Your task to perform on an android device: I'm using the Snapdeal app to look for a wireless mouse because I need one for my computer.
Image 0: 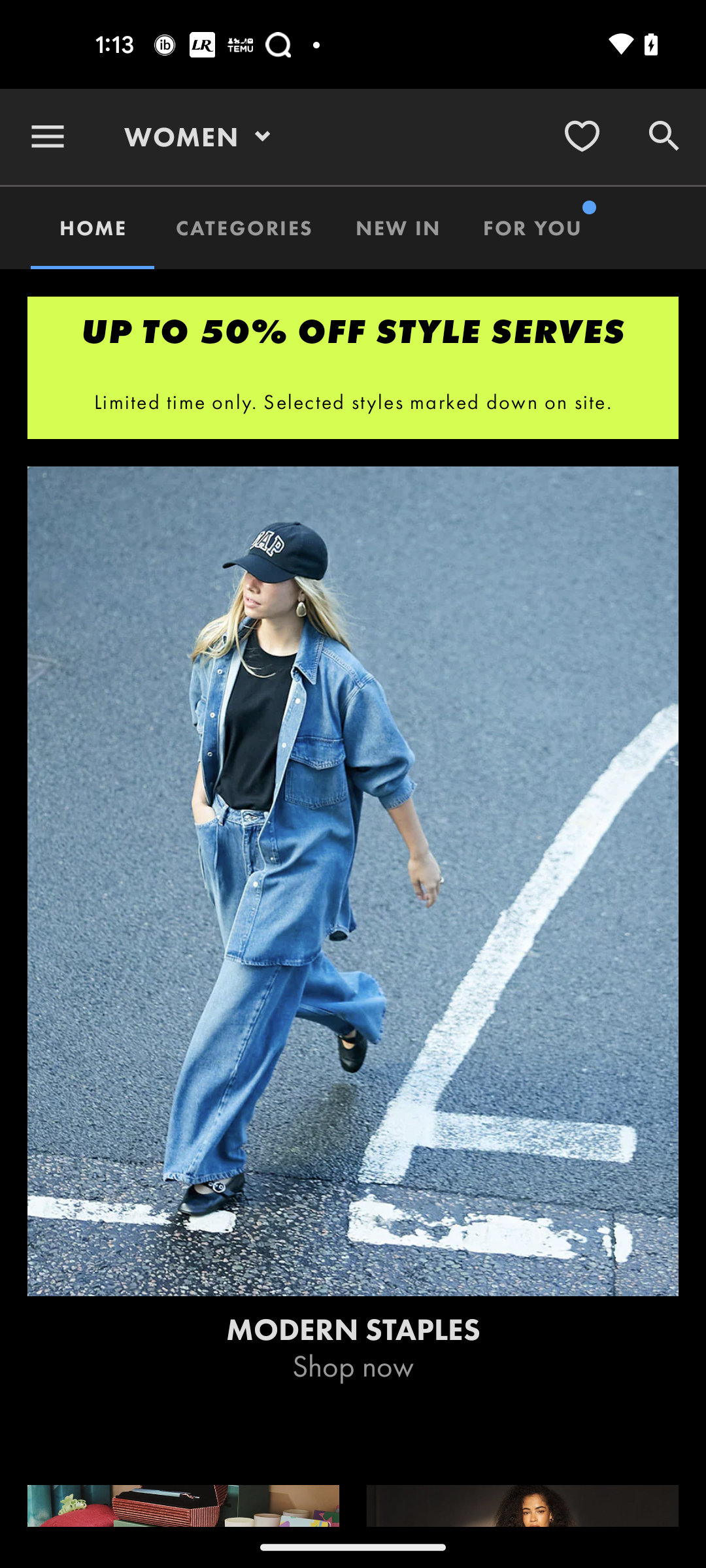
Open the Snapdeal app
Step 0: open app "Snapdeal"
Image 1: 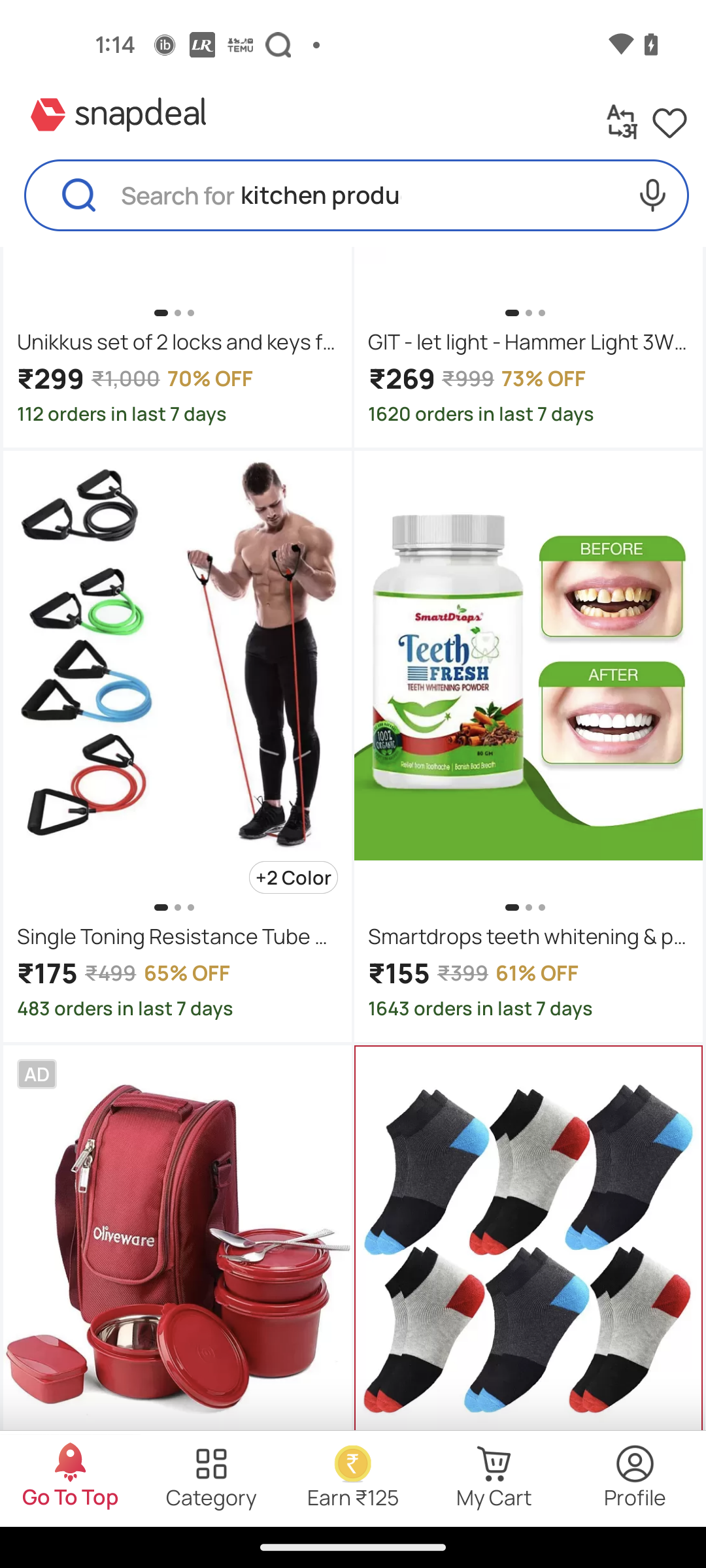
Go to the search bar
Step 1: click (374, 203)
Image 2: 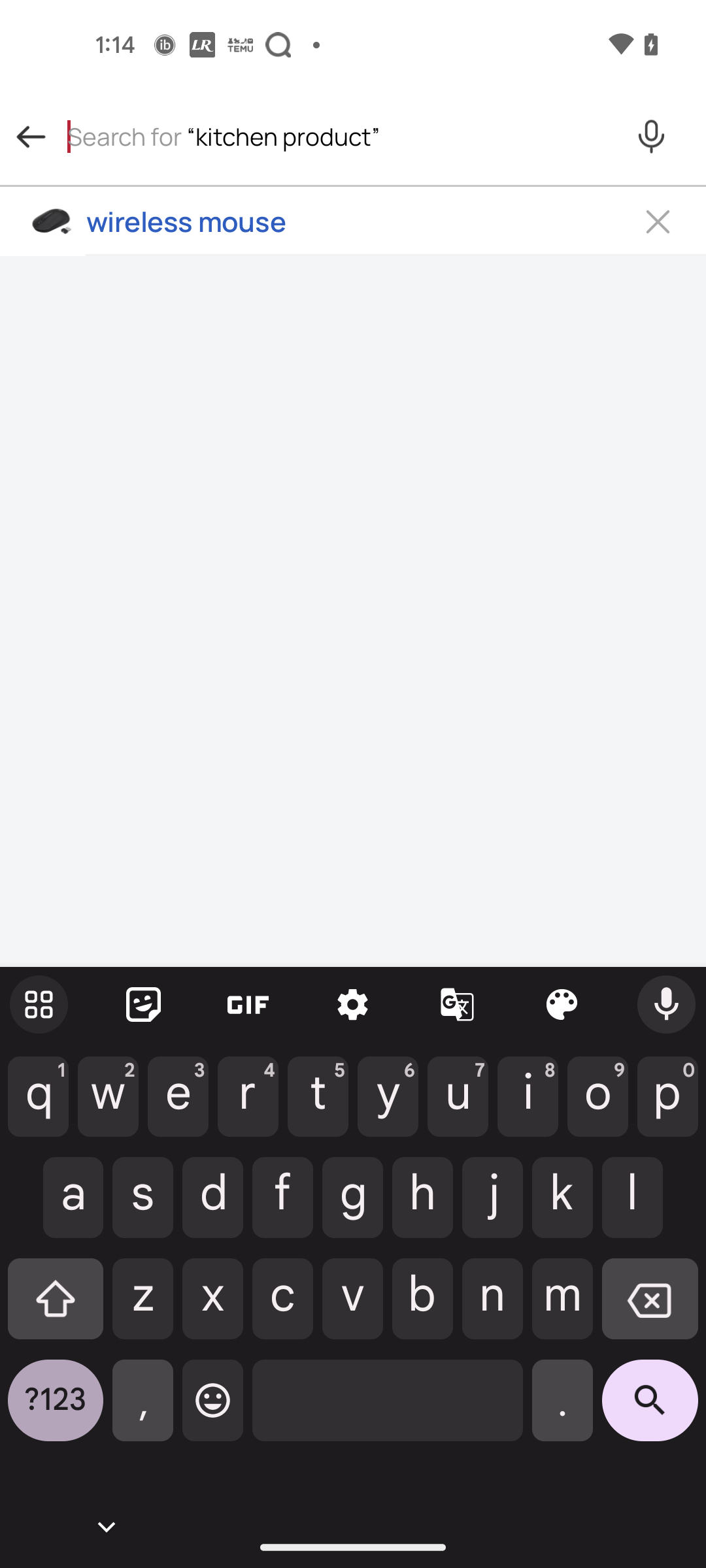
Search for wireless mouse
Step 2: type "wireless mouse"
Image 3: 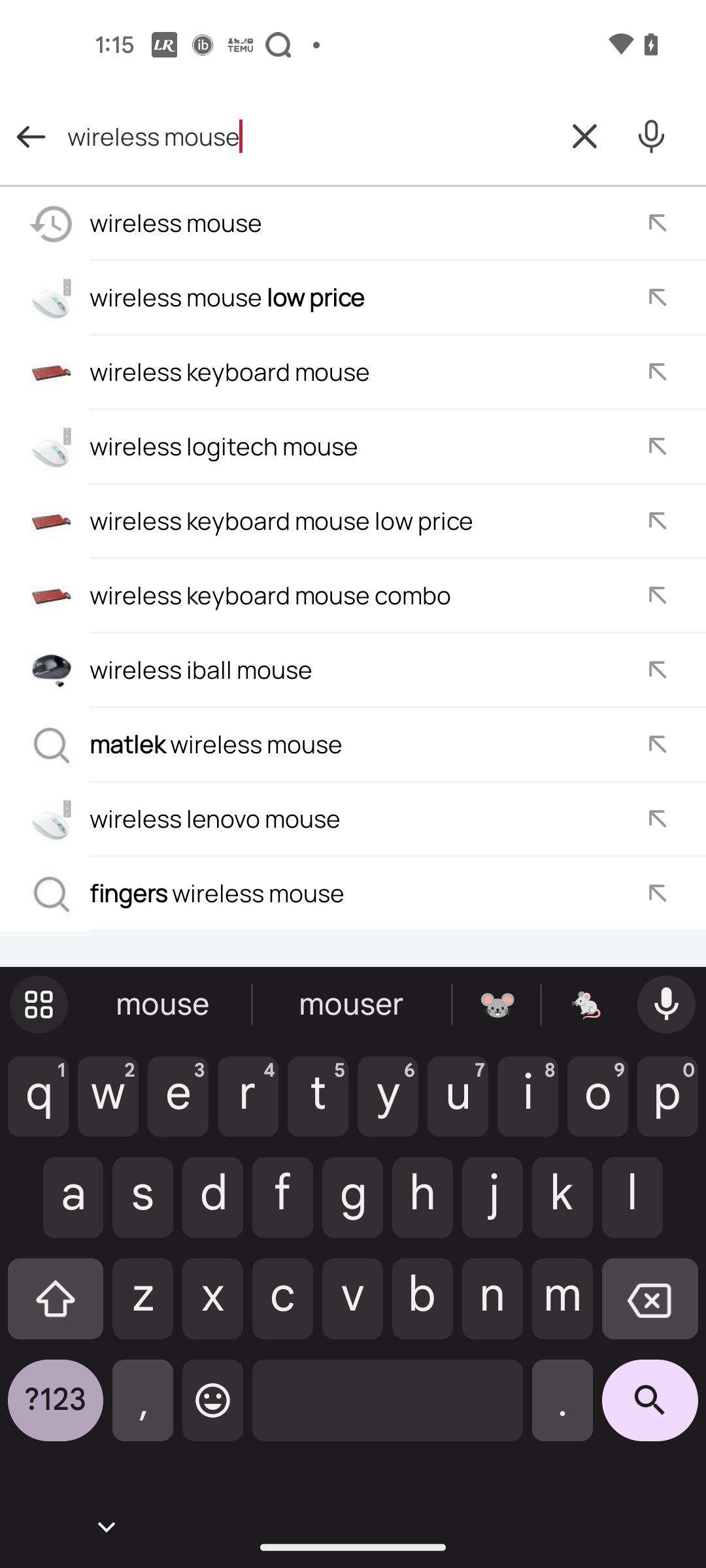
Click on the search icon at the bottom right corner of the screen
Step 3: click (650, 1410)